Your task to perform on an android device: Look for hammers in the Tools & workshop Equipment category in the Ebay app.
Image 0: 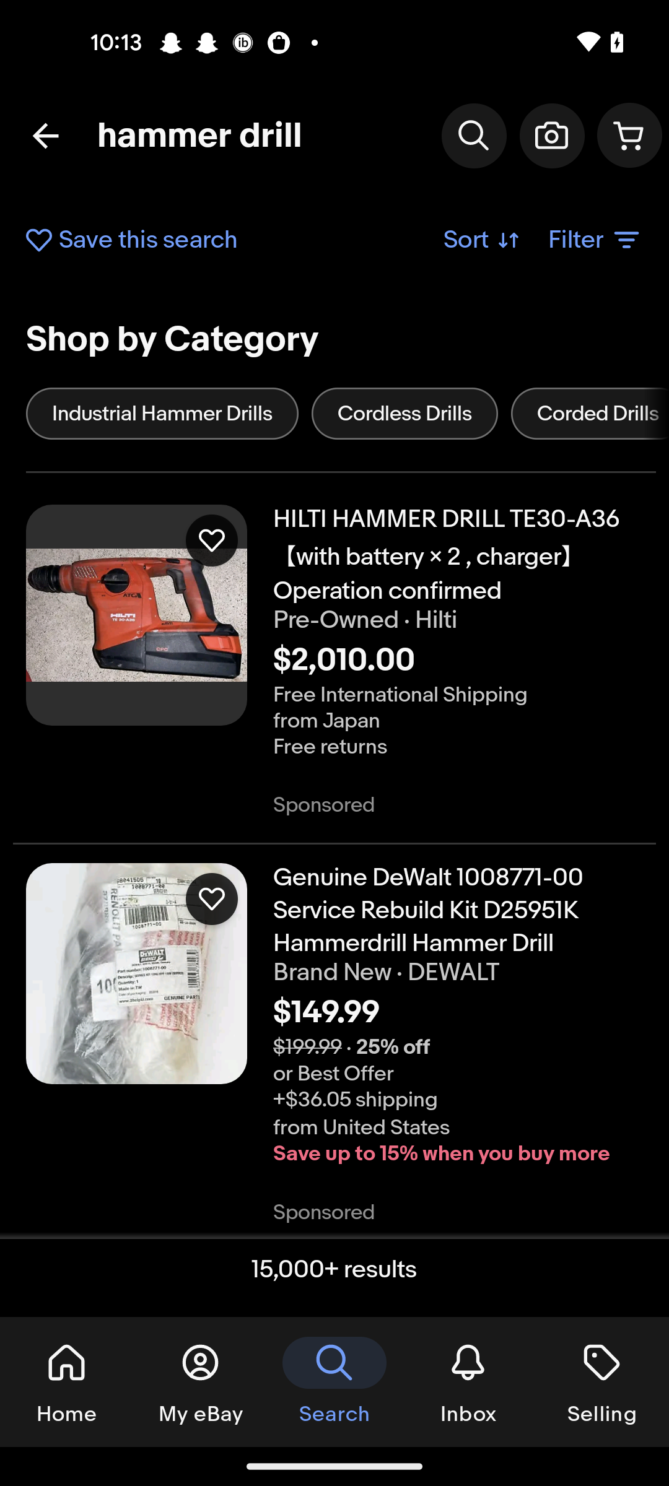
Click on the Filter icon
Step 0: click (595, 240)
Image 1: 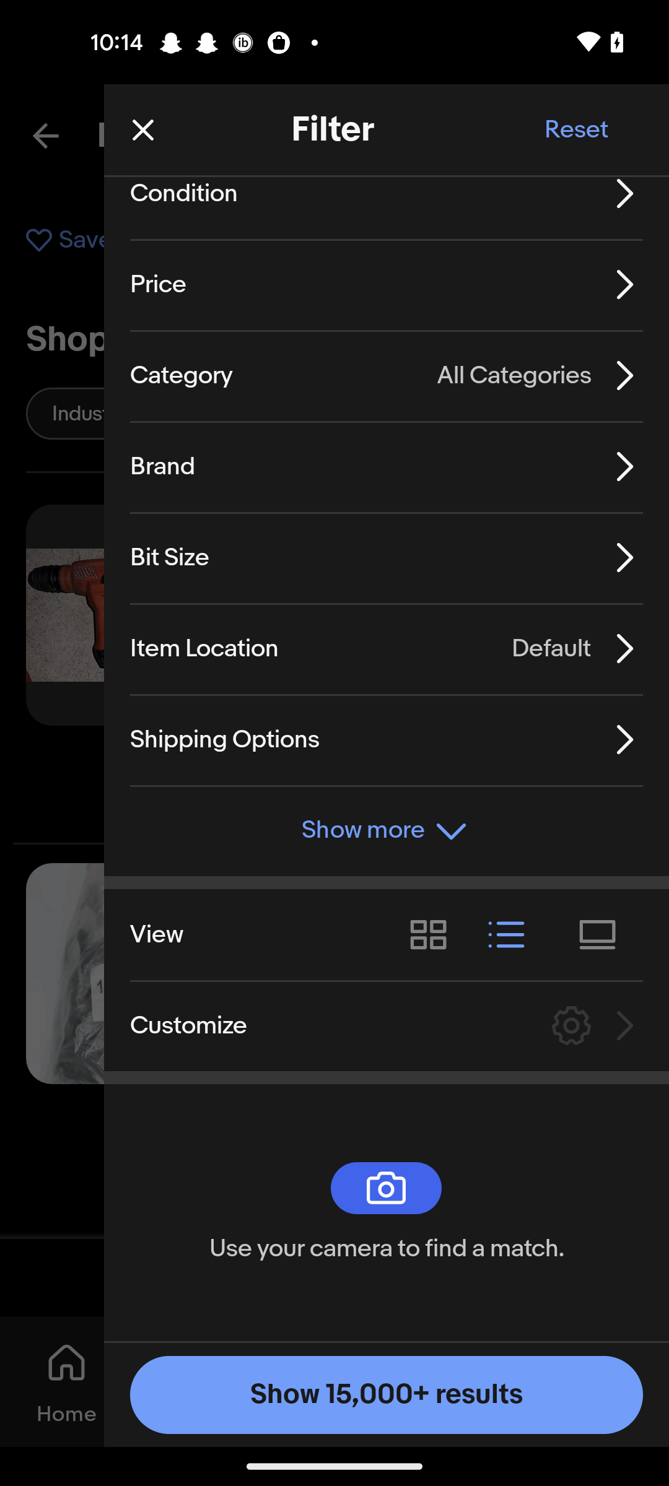
Click on the Category tab
Step 1: click (418, 375)
Image 2: 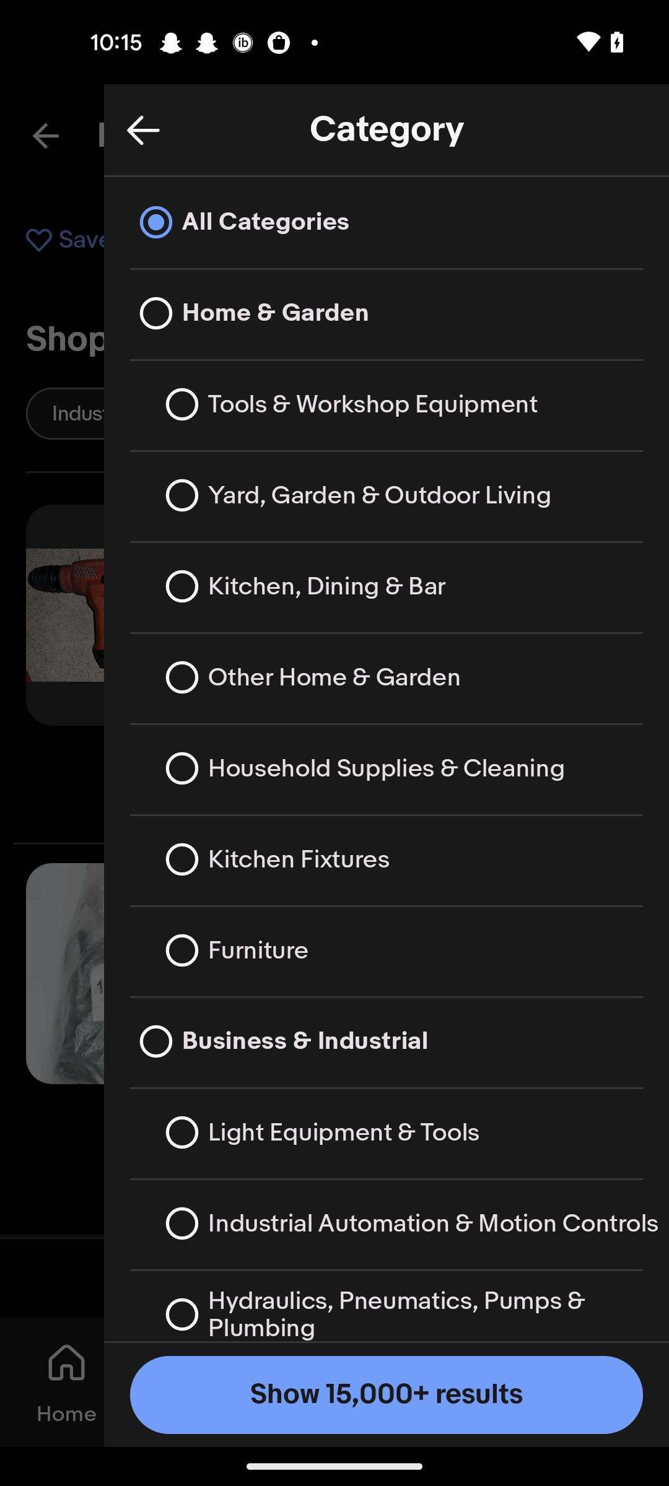
Click on the ools & workshop Equipment category 
Step 2: click (162, 414)
Image 3: 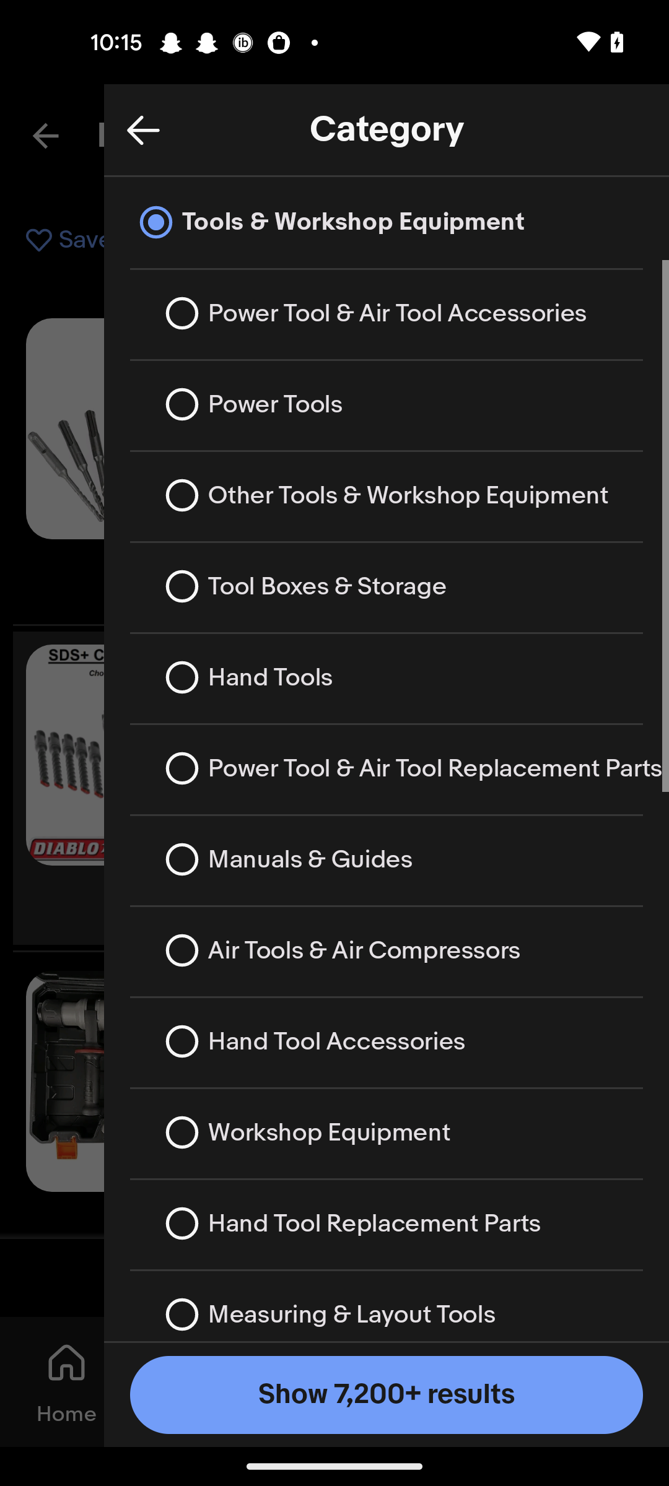
Click on the show tab 
Step 3: click (333, 1399)